Your task to perform on an android device: Set a  goal for making a daily routine for this Japanese language practice. 
Image 0: 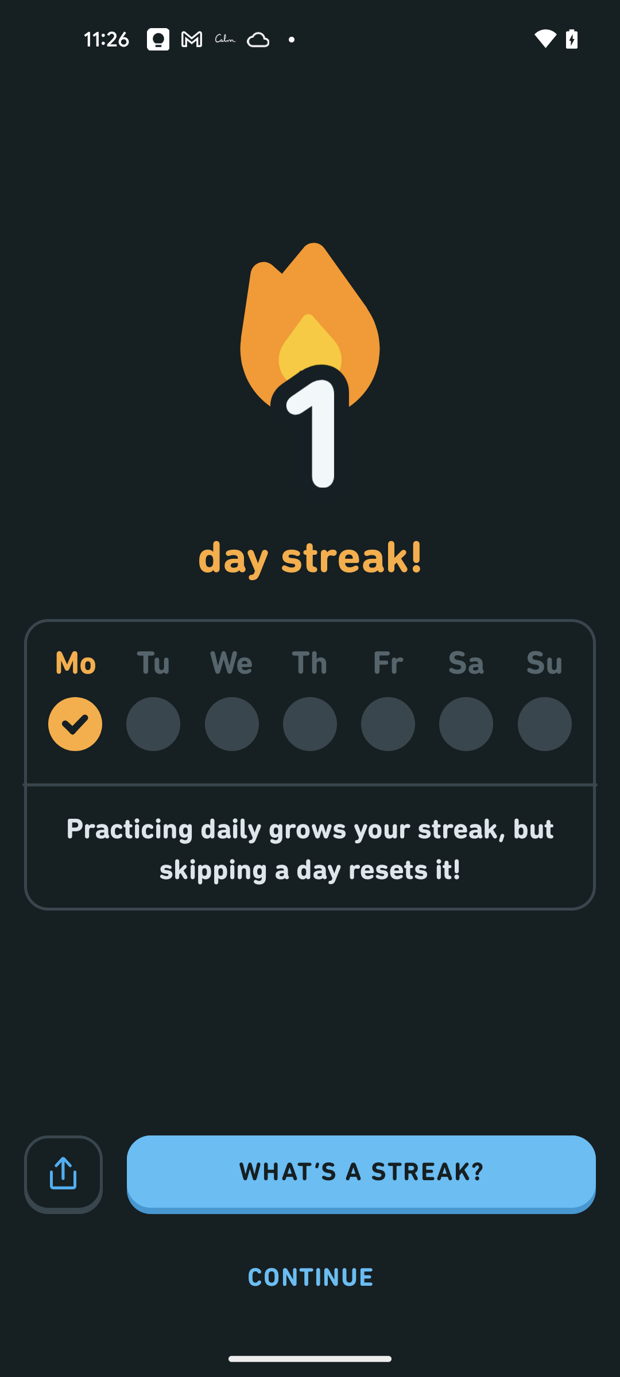
Click on WHAT'S A STREAK? button at the bottom
Step 0: click (361, 1174)
Image 1: 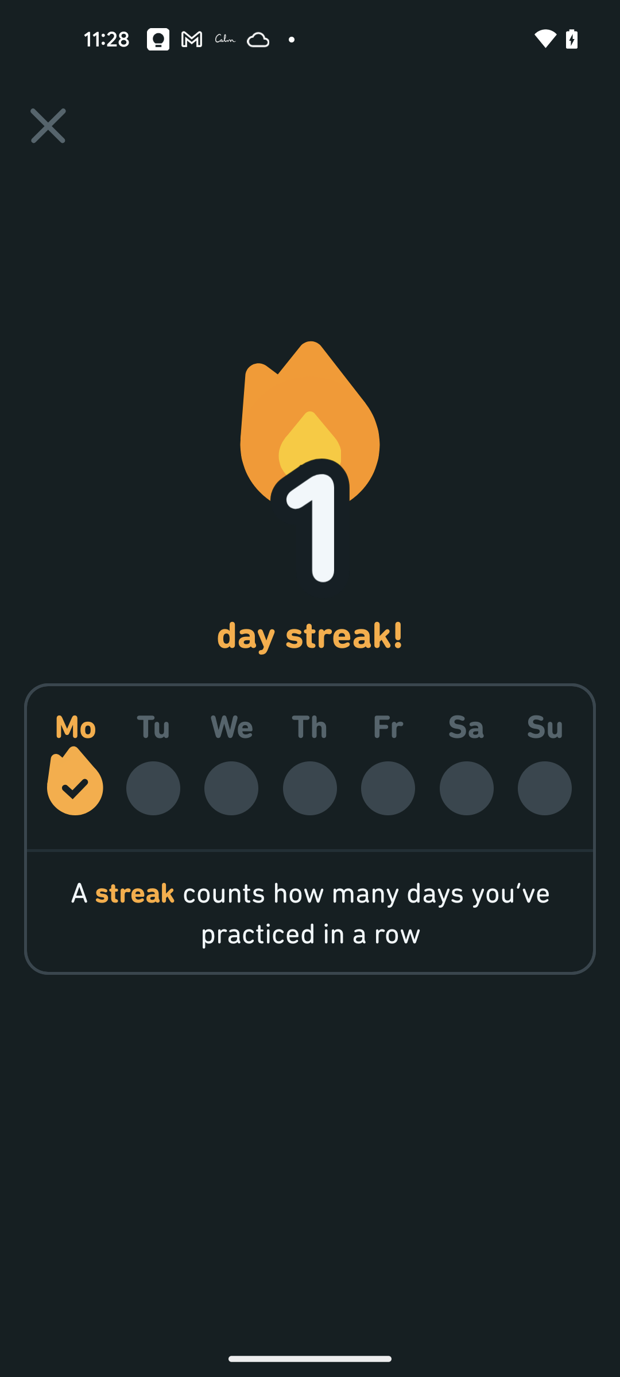
Click on WHAT'S A STREAK? button at the bottom
Step 1: wait
Image 2: 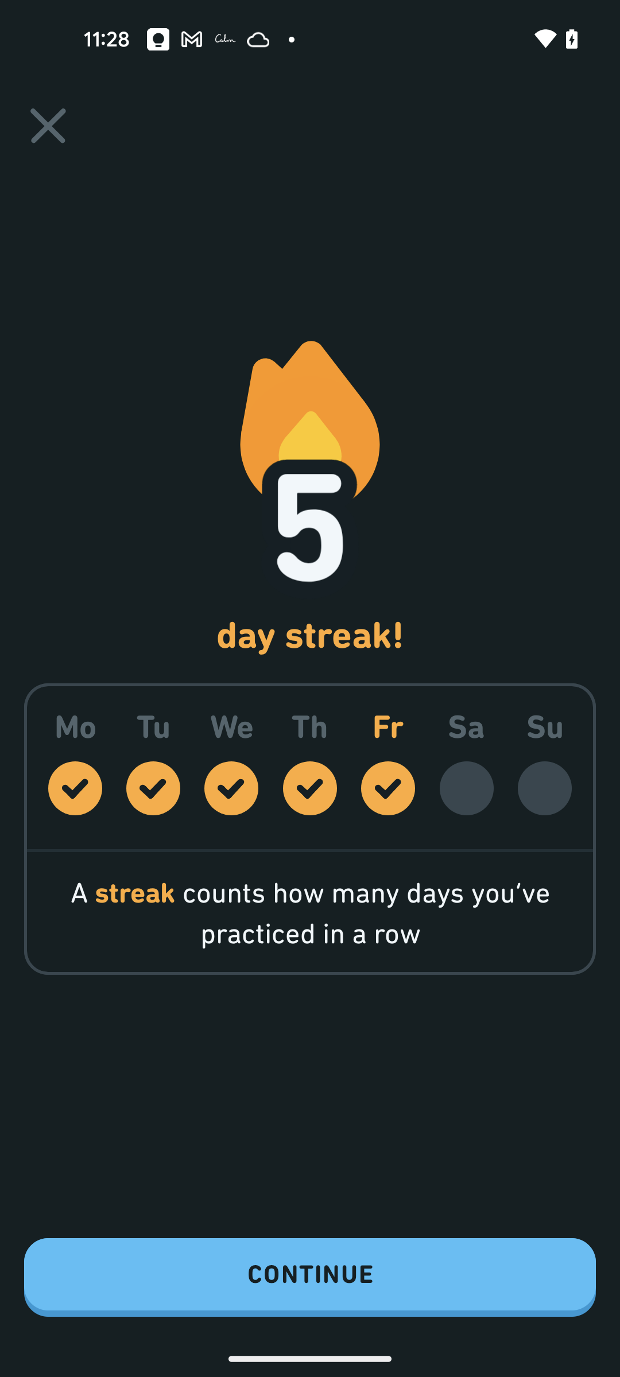
Click on the CONTINUE button at the bottom
Step 2: click (310, 1277)
Image 3: 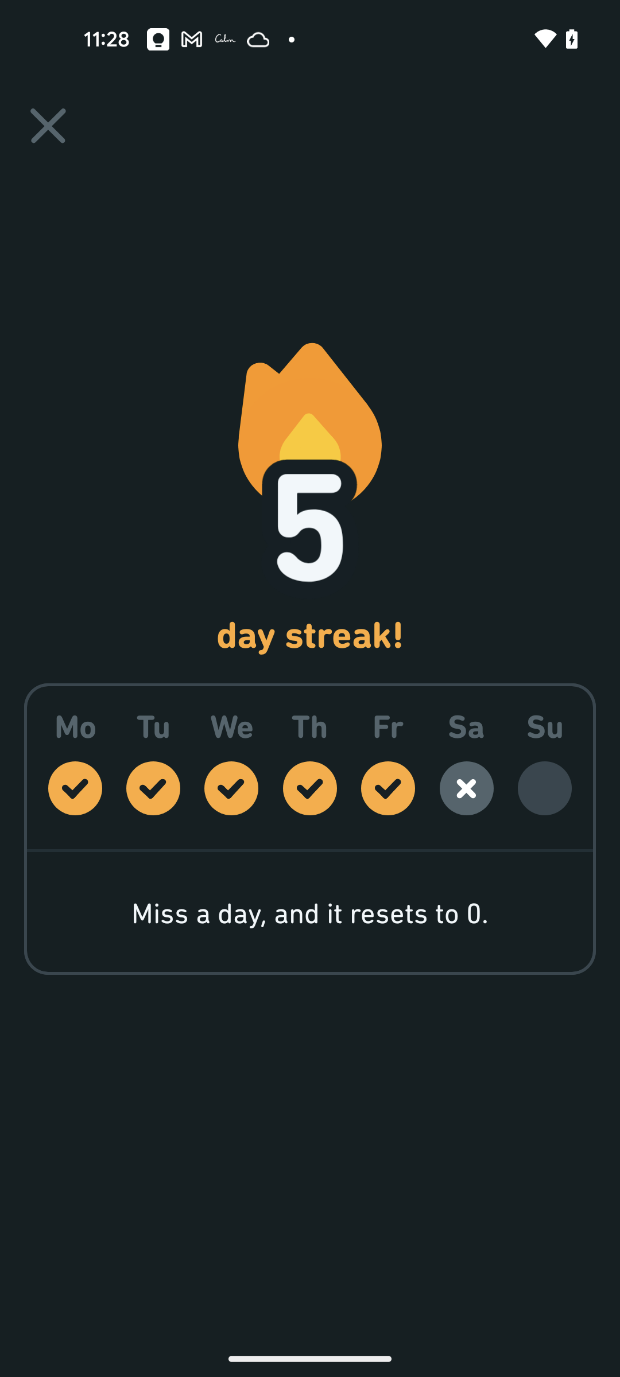
Click on the CONTINUE button at the bottom
Step 3: wait
Image 4: 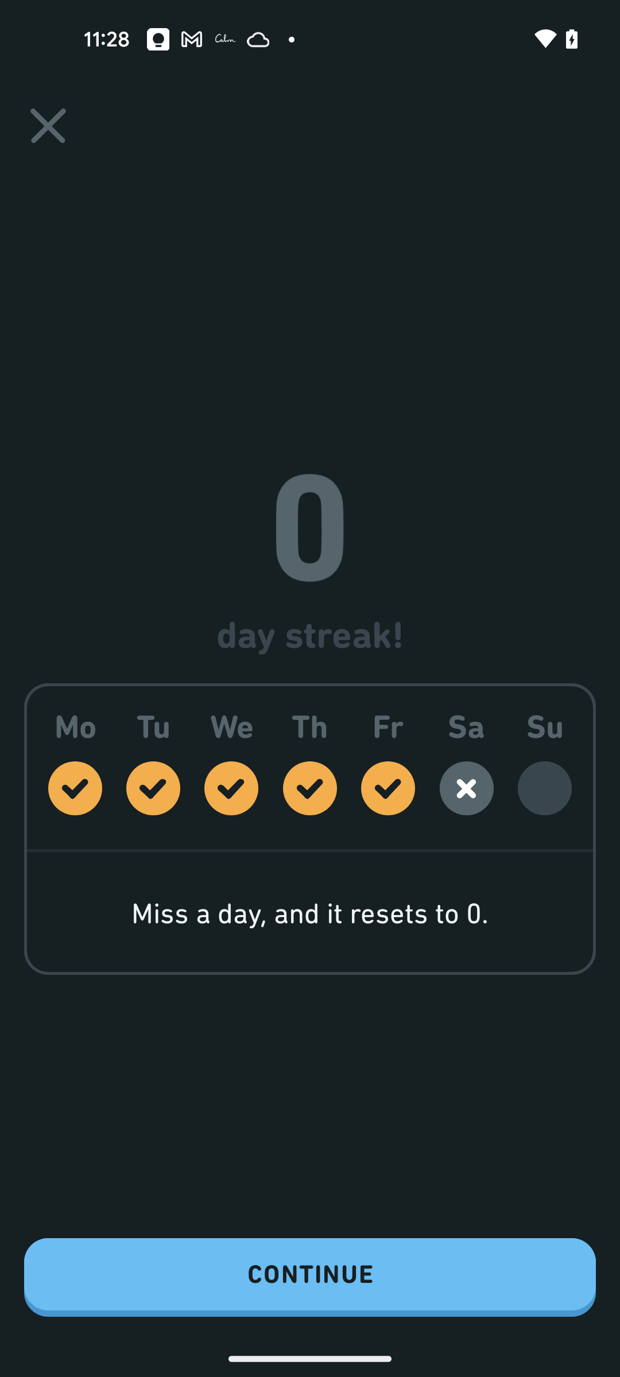
Click on the CONTINUE button at the bottom of the screen
Step 4: click (310, 1277)
Image 5: 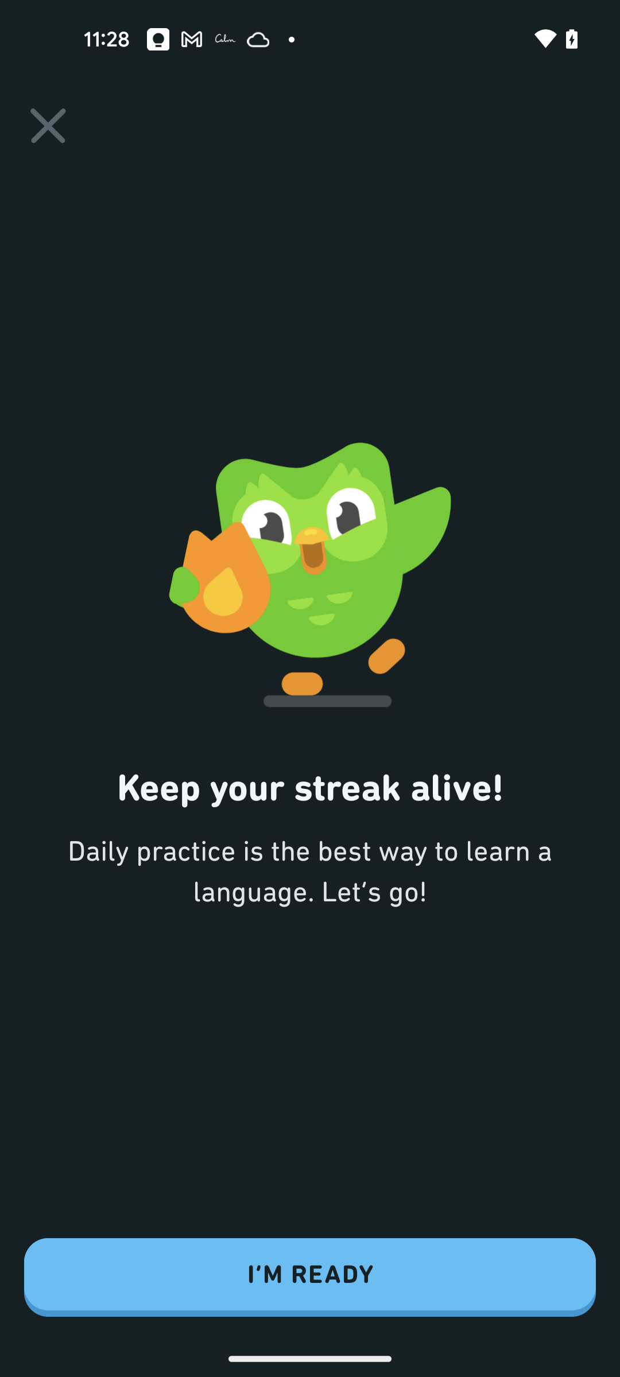
Click on the I'M READY button at the bottom
Step 5: click (310, 1277)
Image 6: 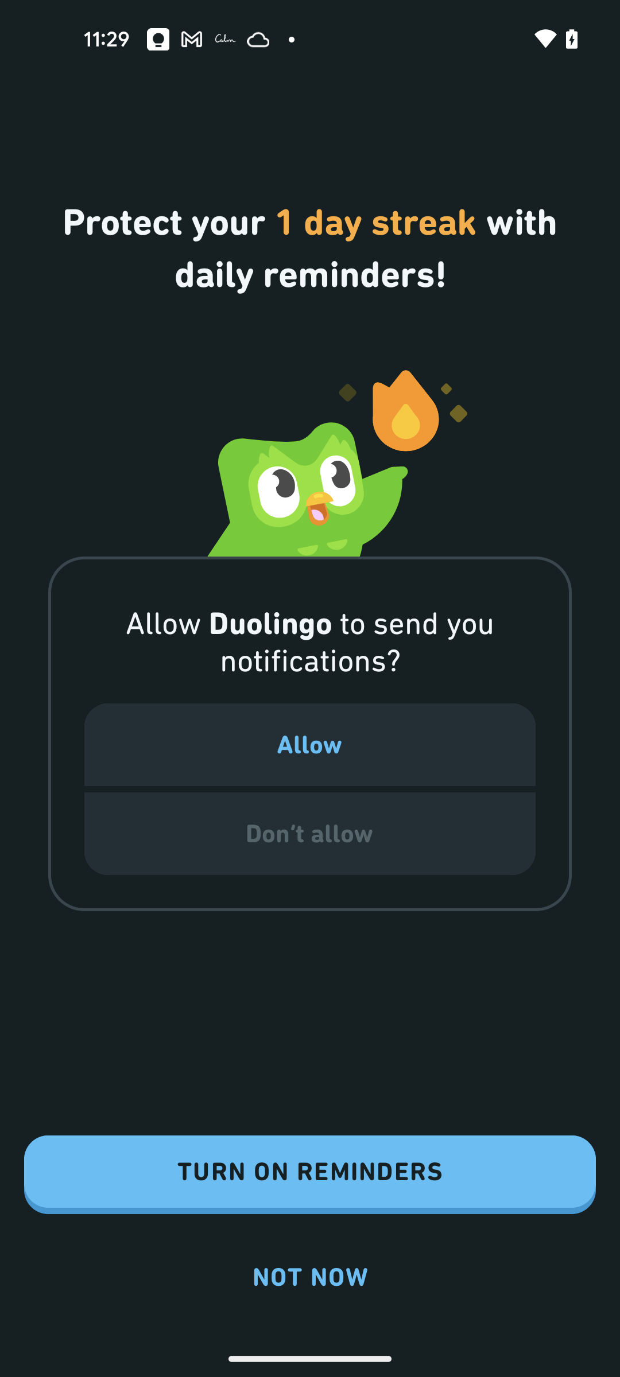
Click on the NOT NOW at the bottom of the screen
Step 6: click (310, 1277)
Image 7: 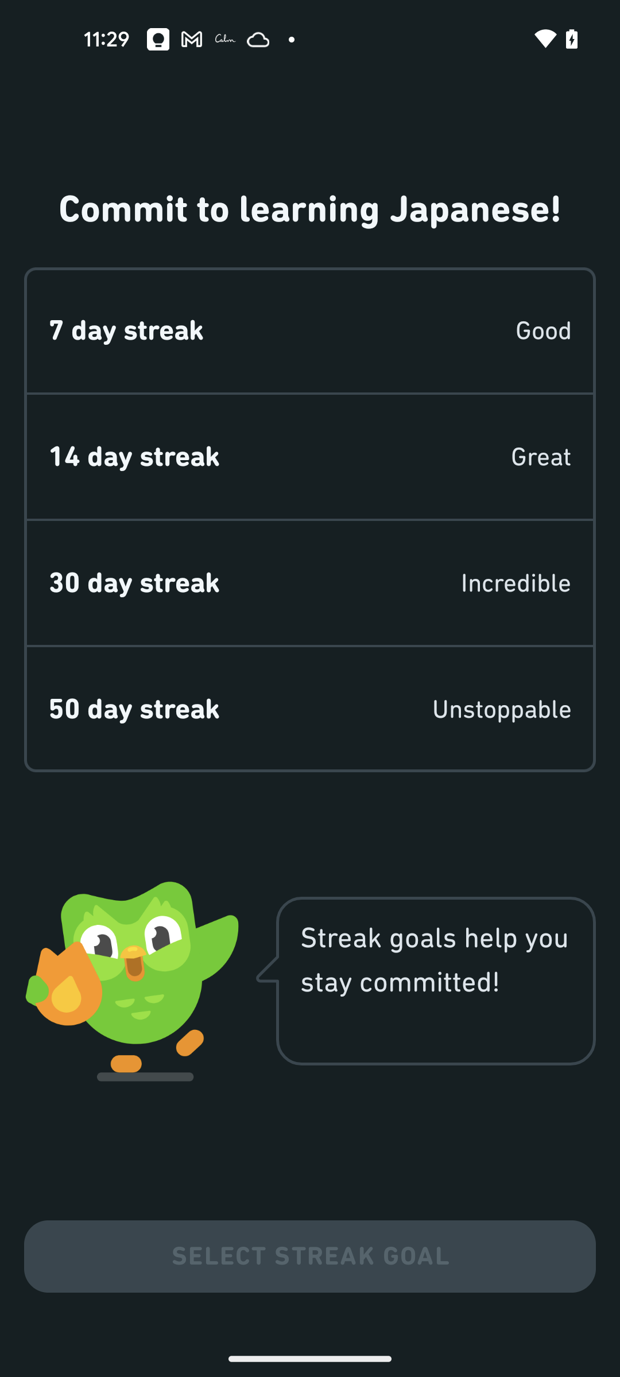
Click on the 7 day streak
Step 7: click (126, 330)
Image 8: 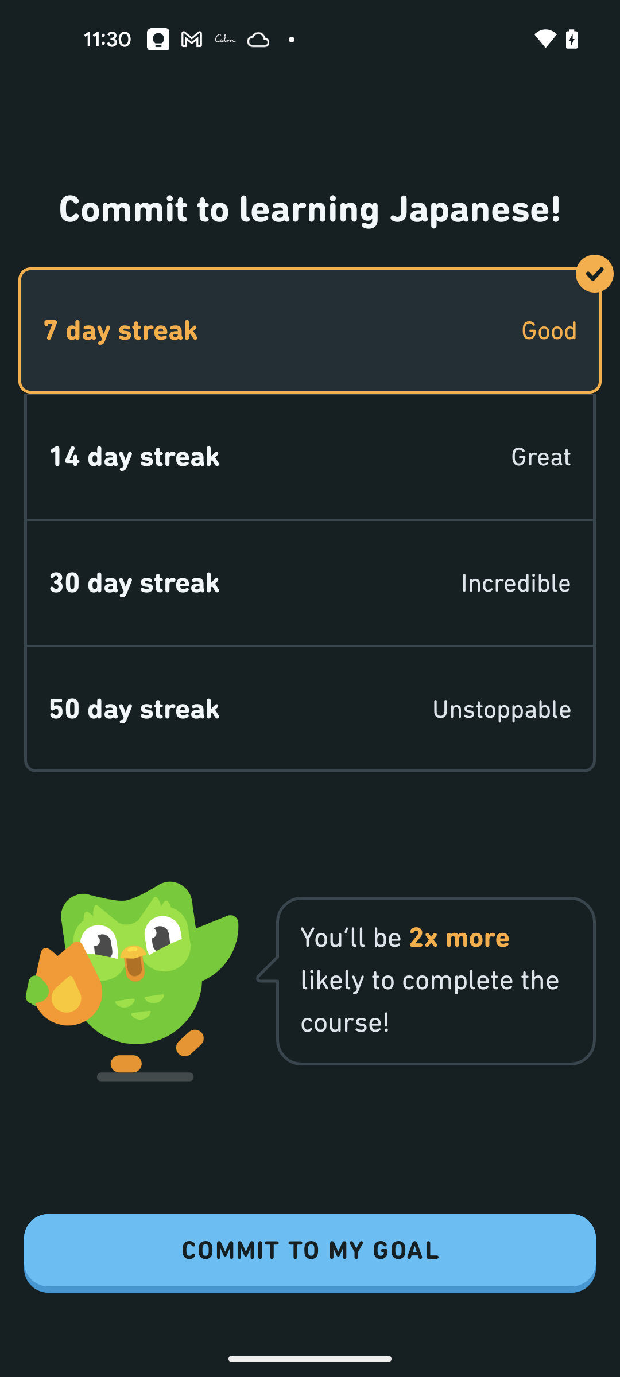
Click on the COMMIT TO MY GOAL button at the bottom
Step 8: click (310, 1253)